Your task to perform on an android device: I'd like to save the 2022 Audi A3 vehicle so that I may receive all alerts in the Edmunds app
Image 0: 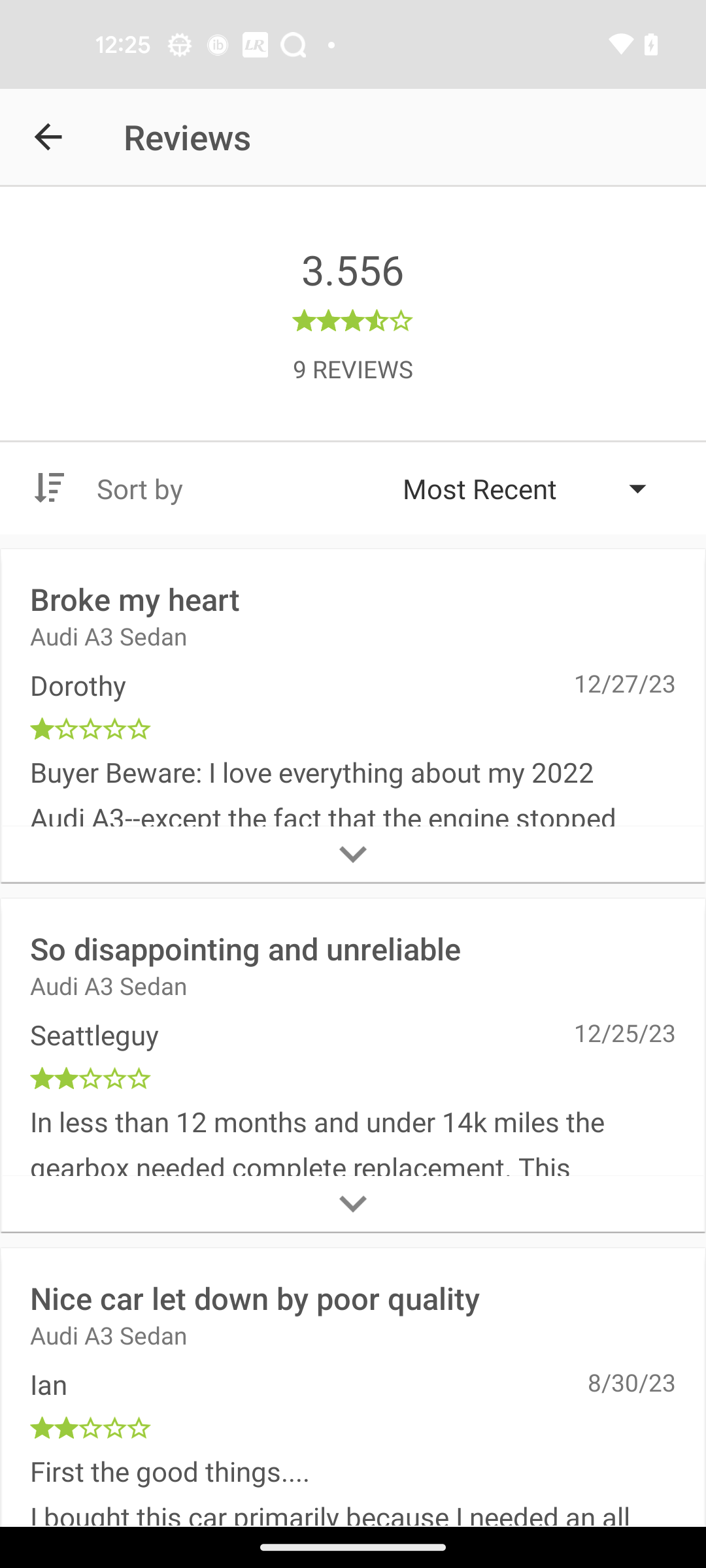
Go back to the previous screen
Step 0: press back button
Image 2: 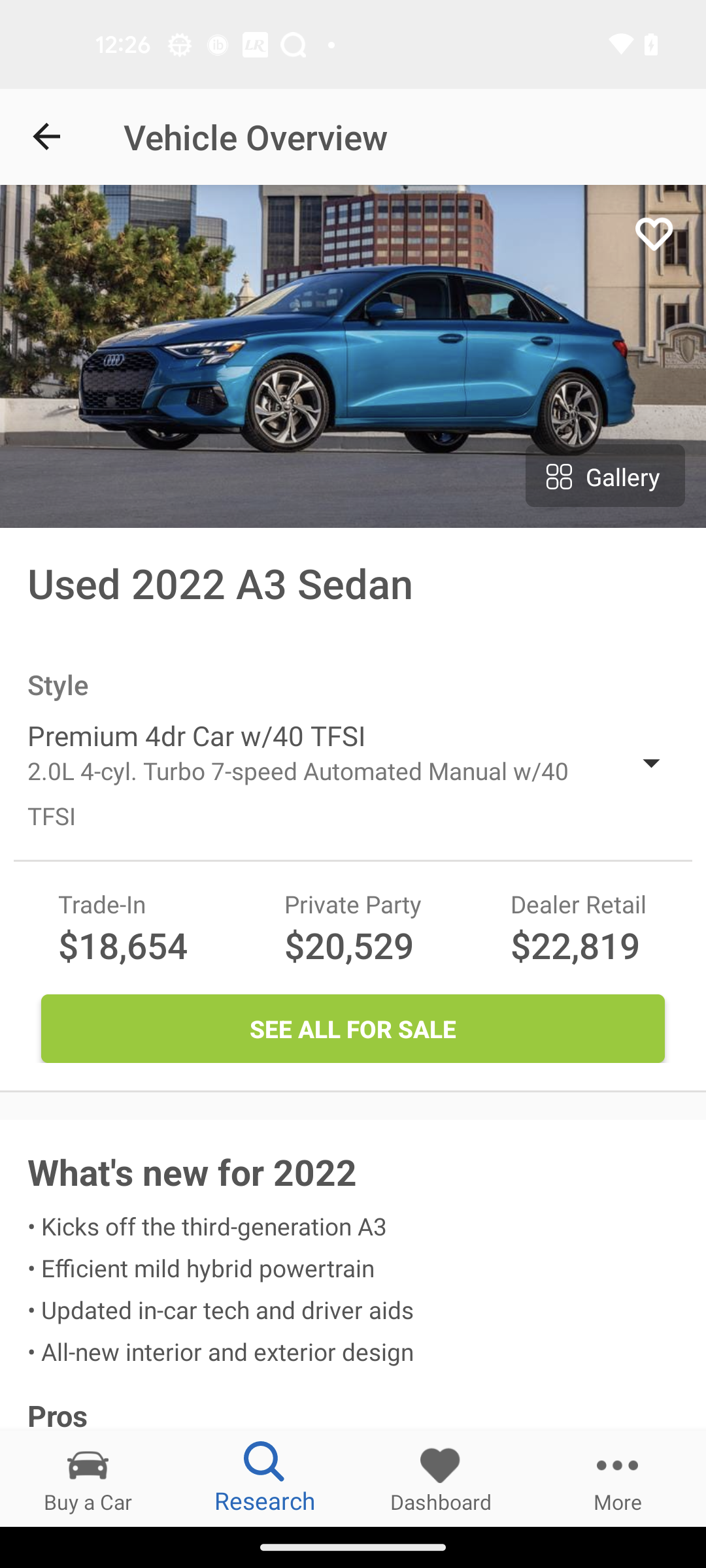
Click on the heart icon
Step 2: click (660, 238)